Your task to perform on an android device: Open the Carols Competition form in the Adobe Fill & Sign app.
Image 0: 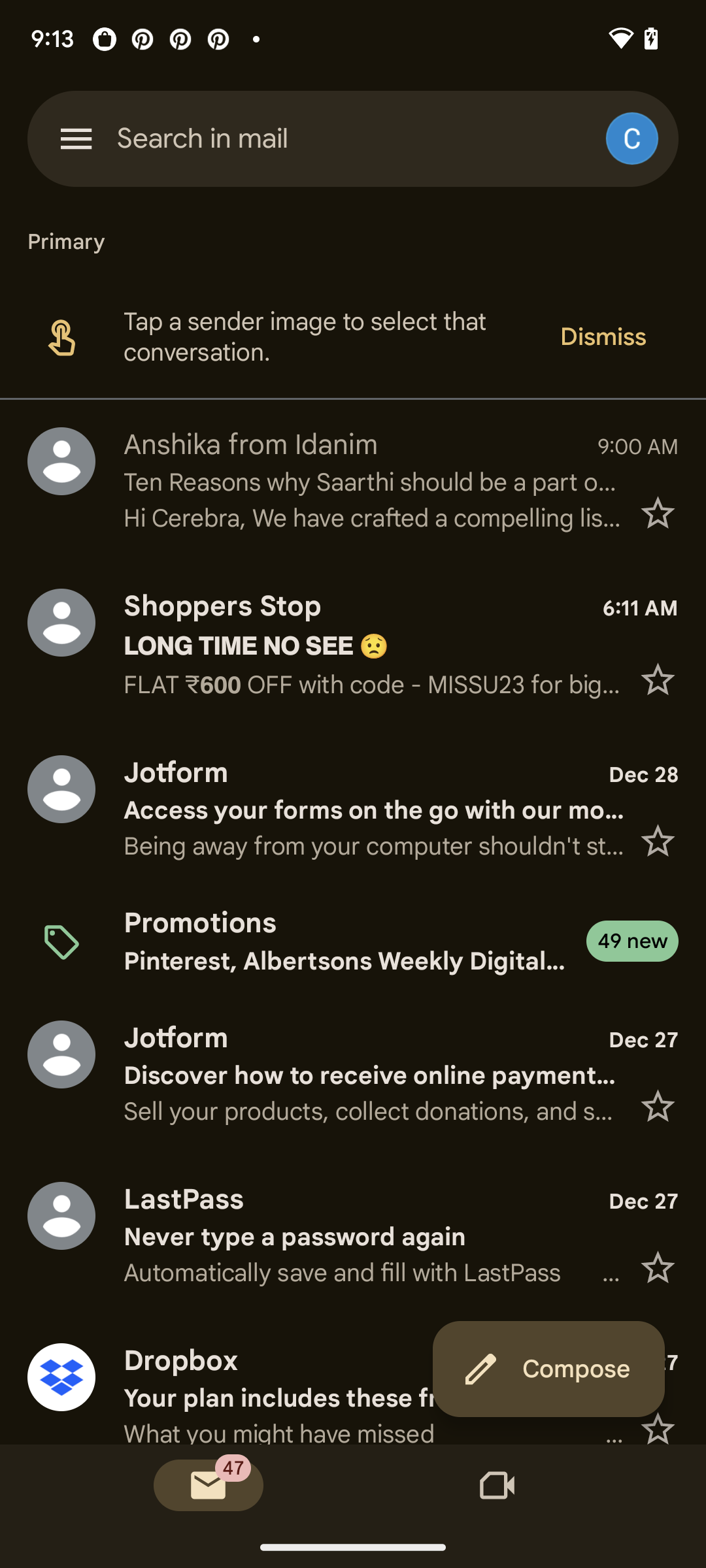
Open the Adobe Fill & Sign app.
Step 0: open app "Adobe Fill & Sign"
Image 1: 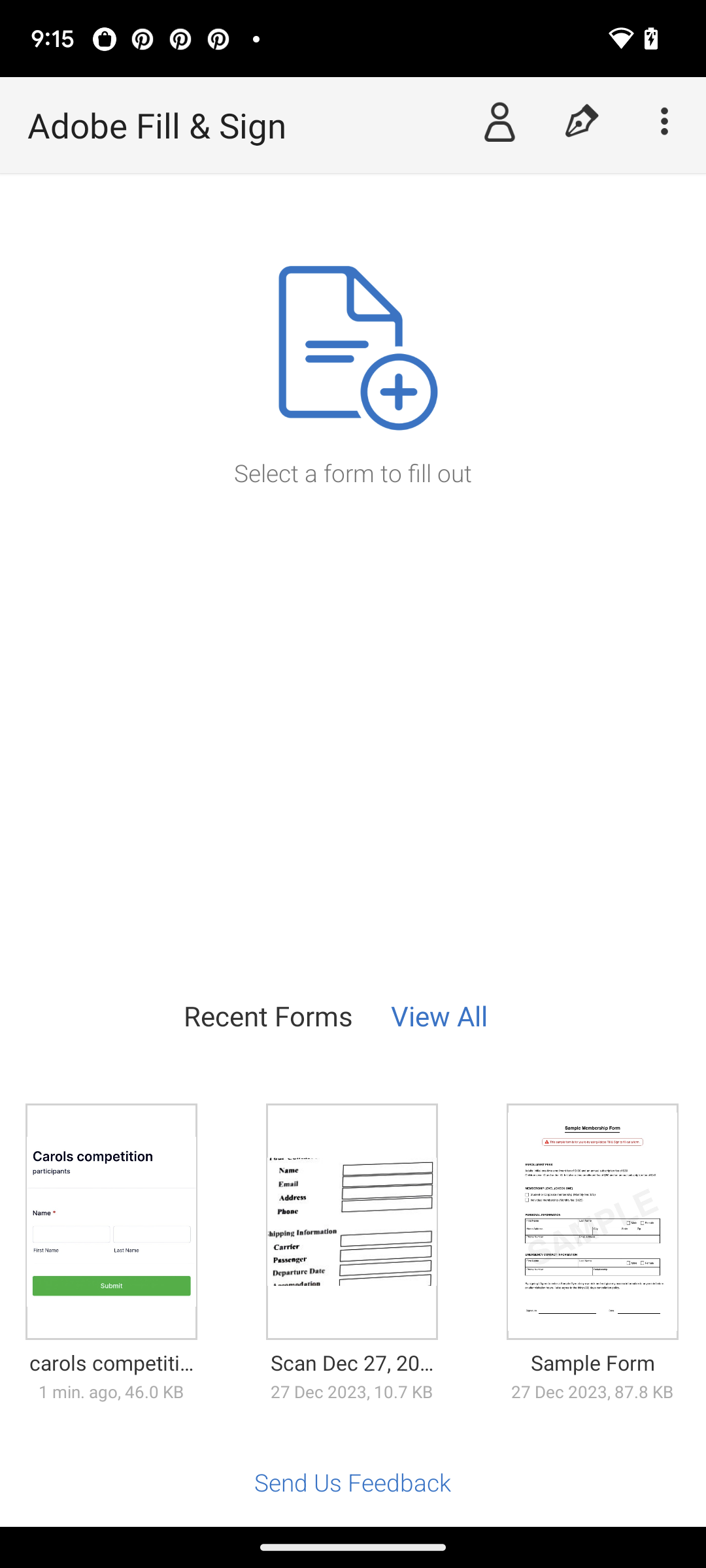
Click on the carols competition form.
Step 1: click (110, 1221)